Your task to perform on an android device: I'd like to know the specifics of the first of the suggested flights.
Image 0: 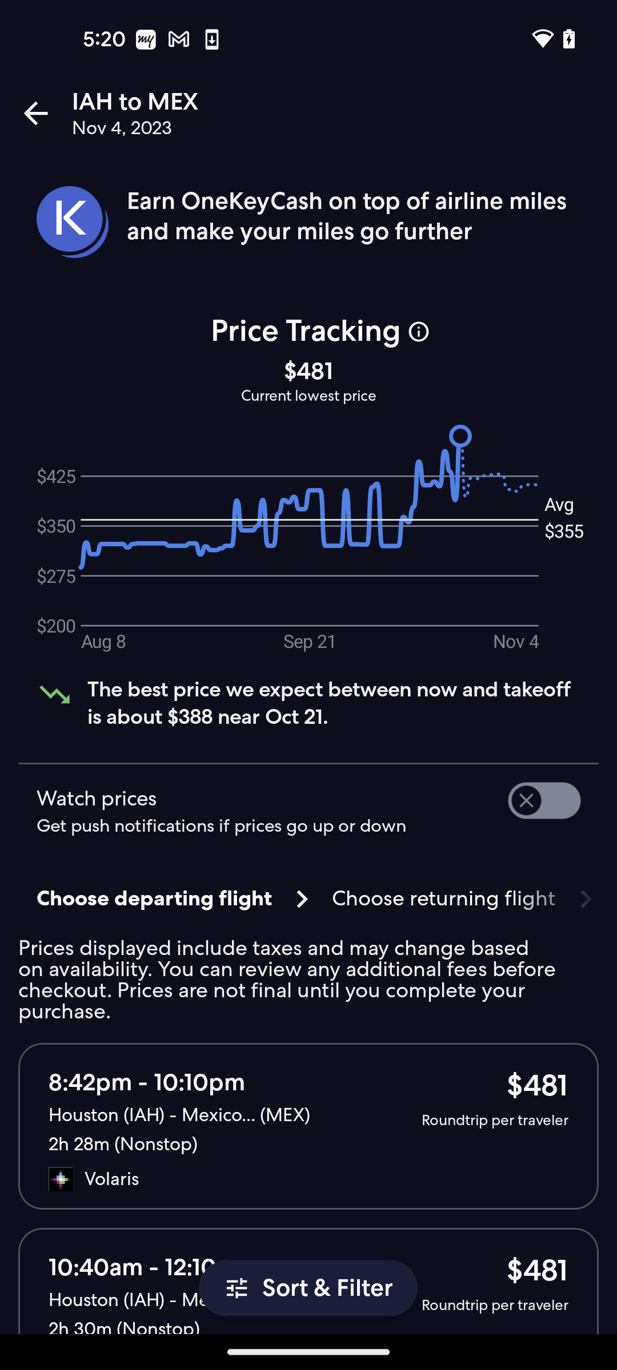
click on the first flight option
Step 0: click (146, 1082)
Image 1: 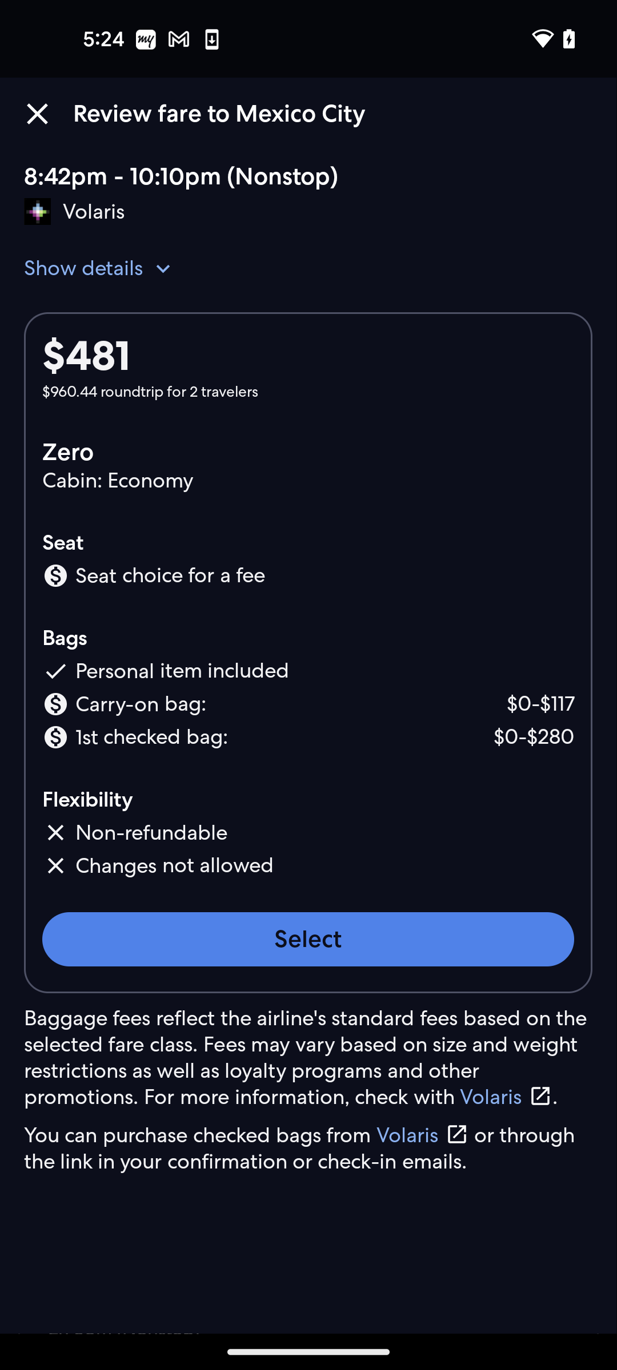
click on the show details option
Step 1: click (83, 268)